Your task to perform on an android device: I would like to shop for Low top shoe height type shoes on the Nike app by using the Shoe Height style filter.
Image 0: 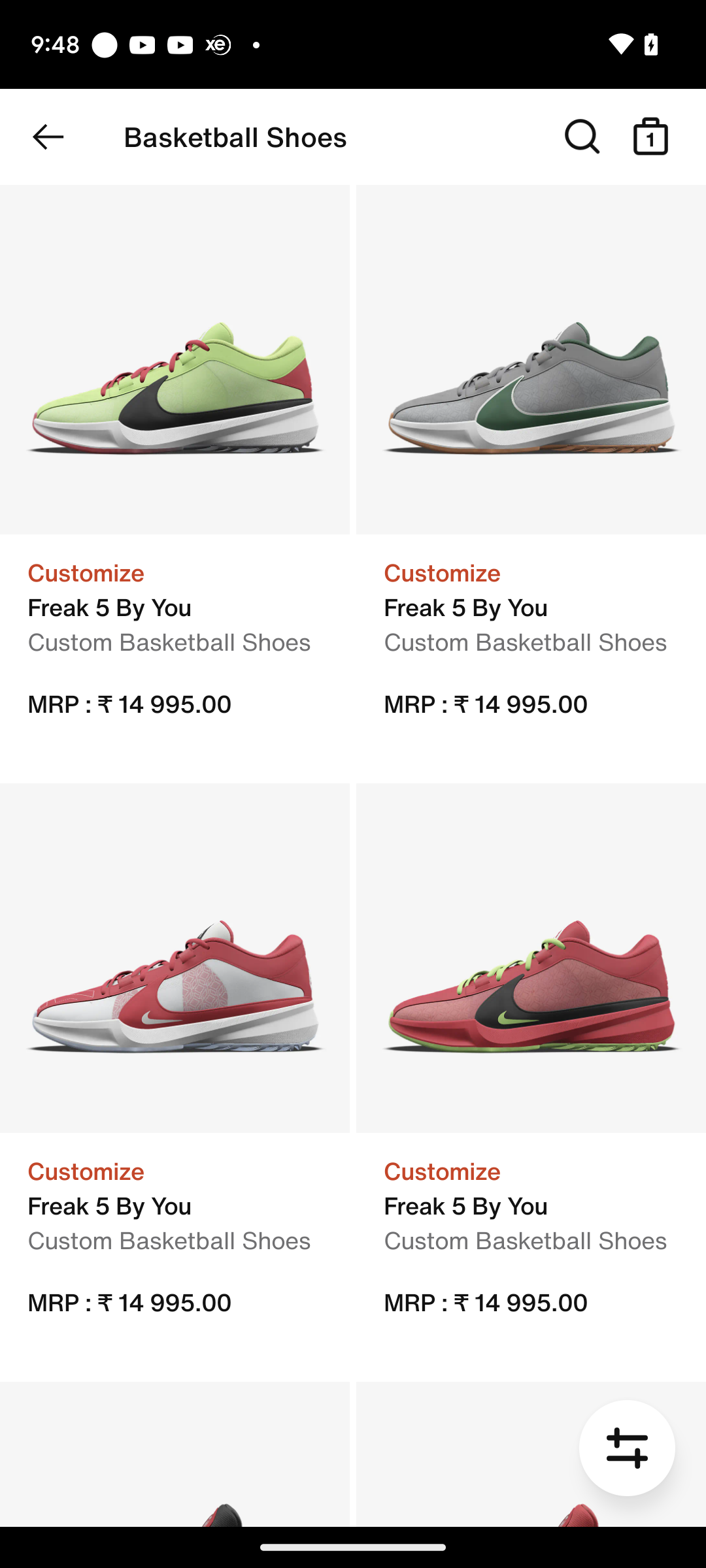
Click on the filter tab at the bottom right of the screen
Step 0: click (627, 1448)
Image 1: 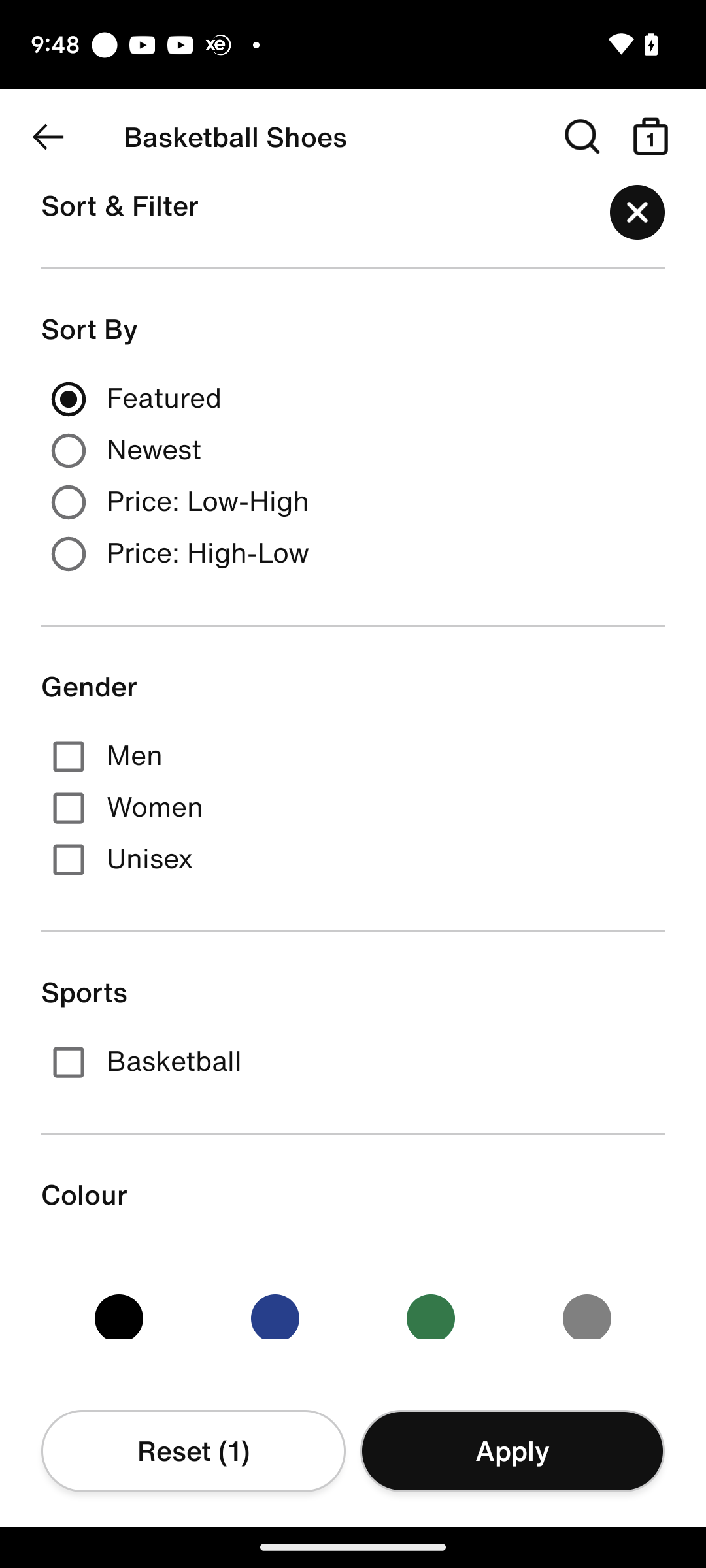
Swipe up to add filter
Step 1: scroll down
Image 2: 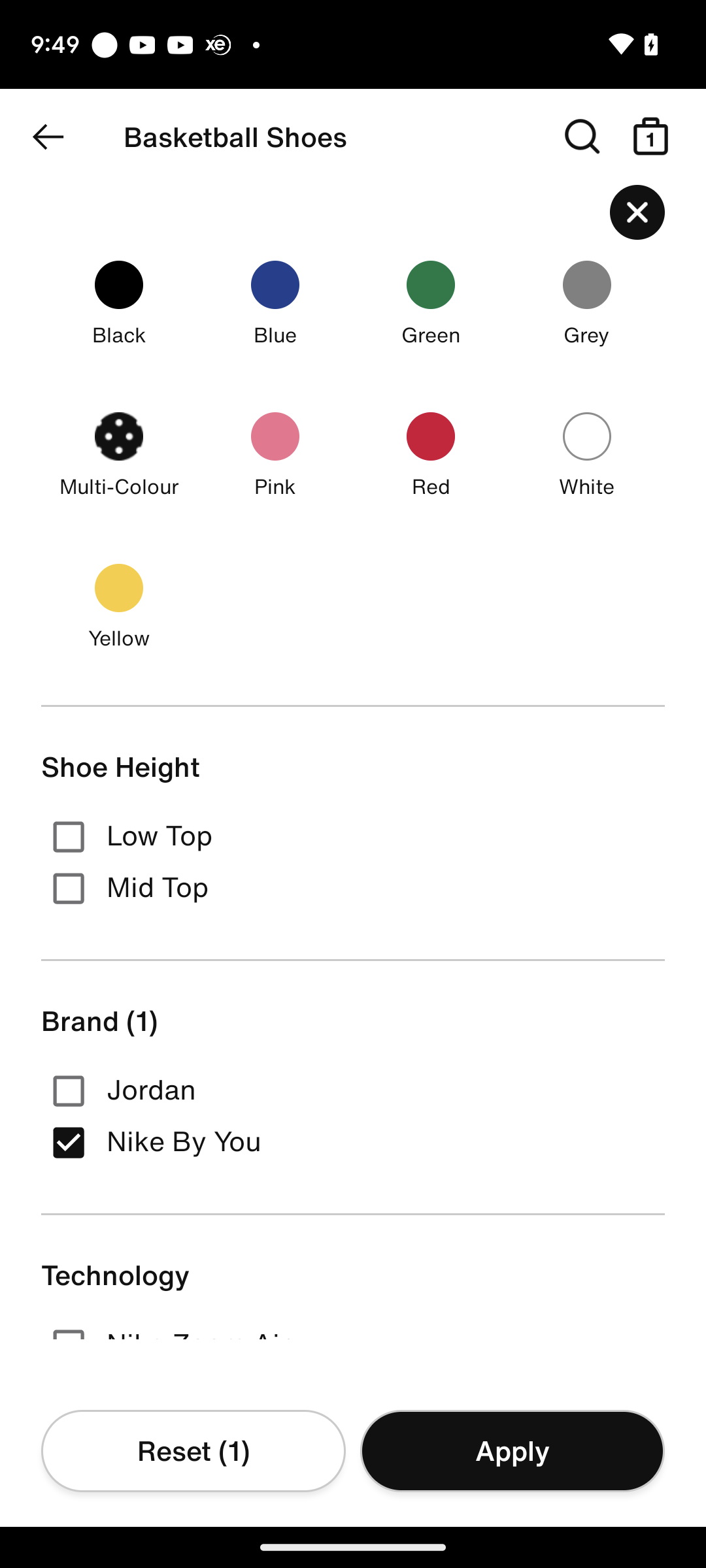
Swipe up to add filter
Step 2: scroll down
Image 3: 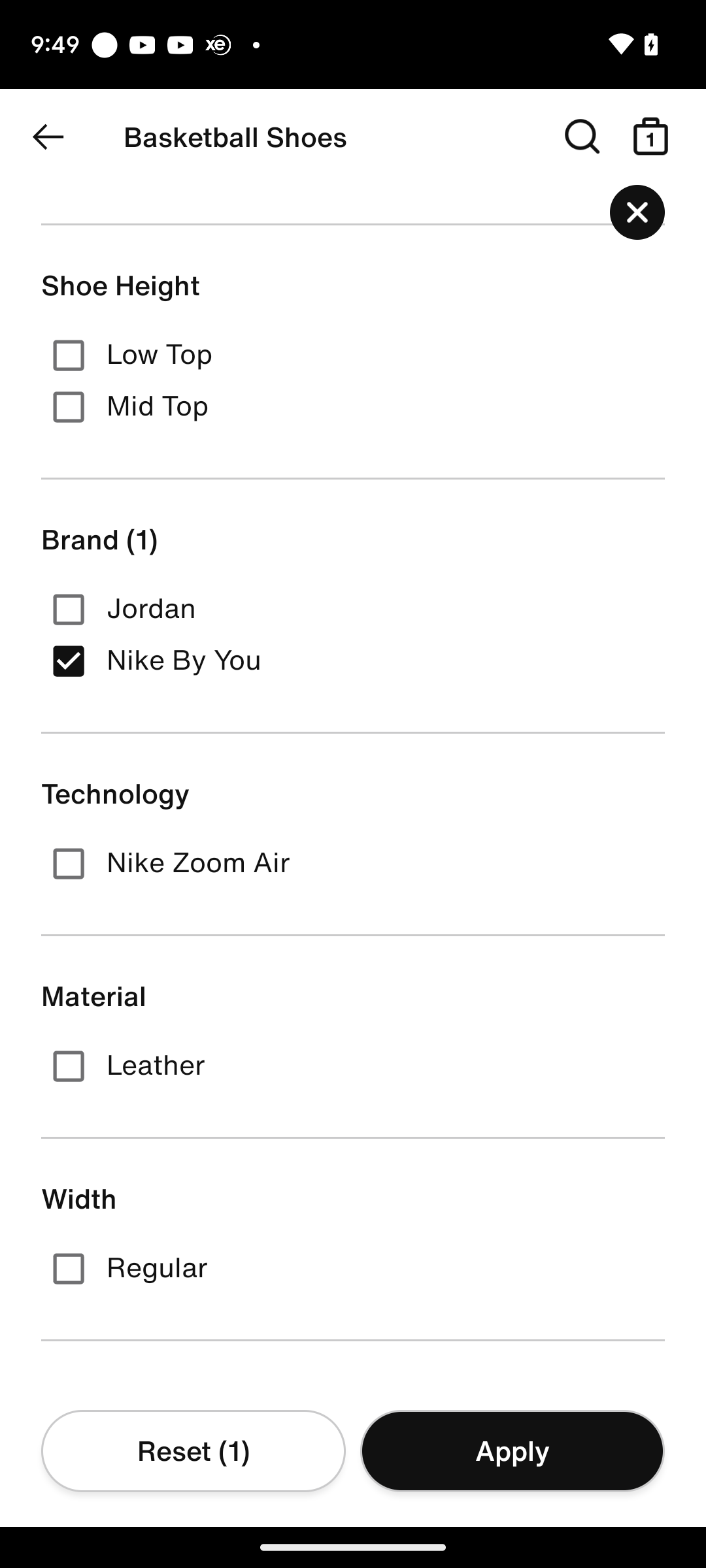
Click on the low top option
Step 3: click (63, 355)
Image 4: 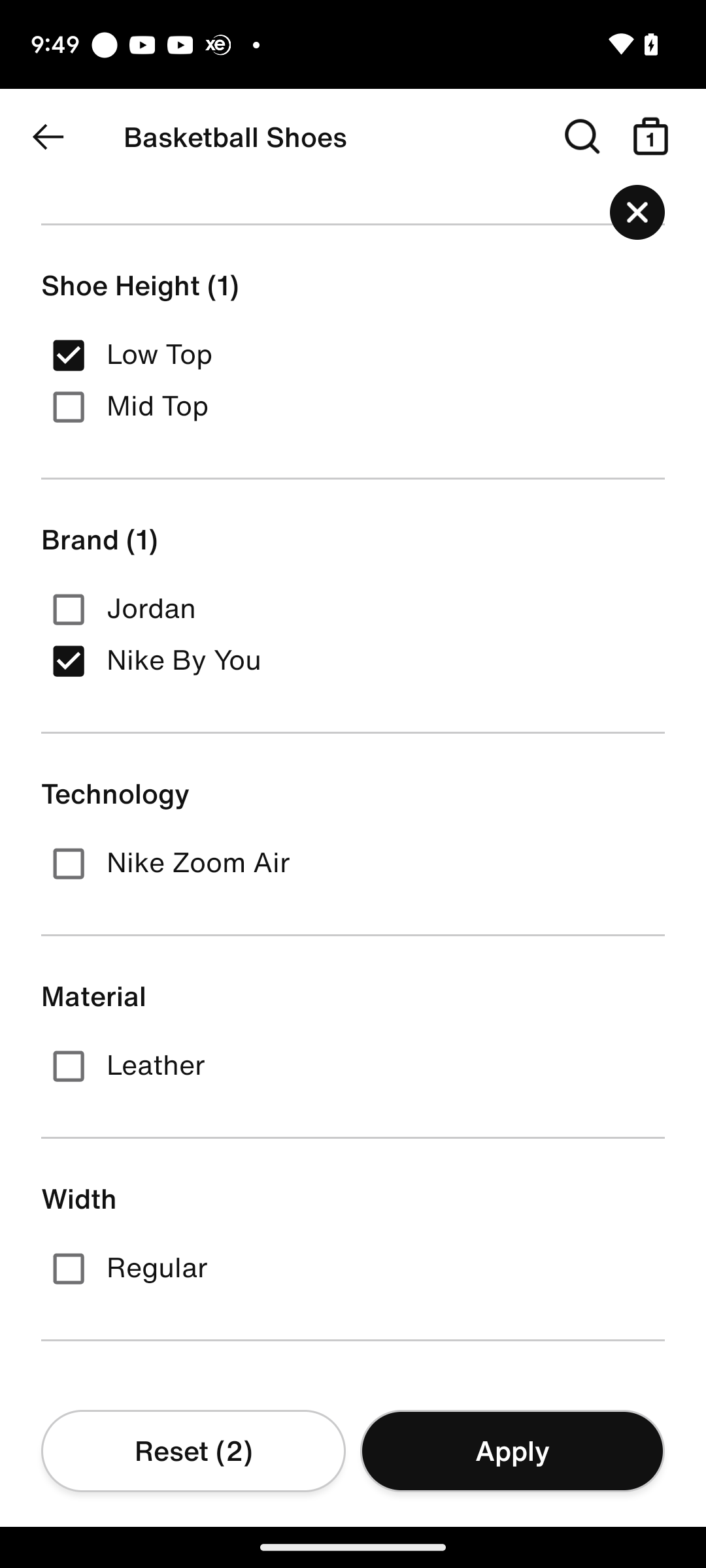
Click on the apply button
Step 4: click (512, 1450)